Your task to perform on an android device: I am planning to buy denim high-waist jeans for women by Aahwan, but before that, I want to know about it, so view all the details of denim jeans by Aahwan for me on the Amazon app.
Image 0: 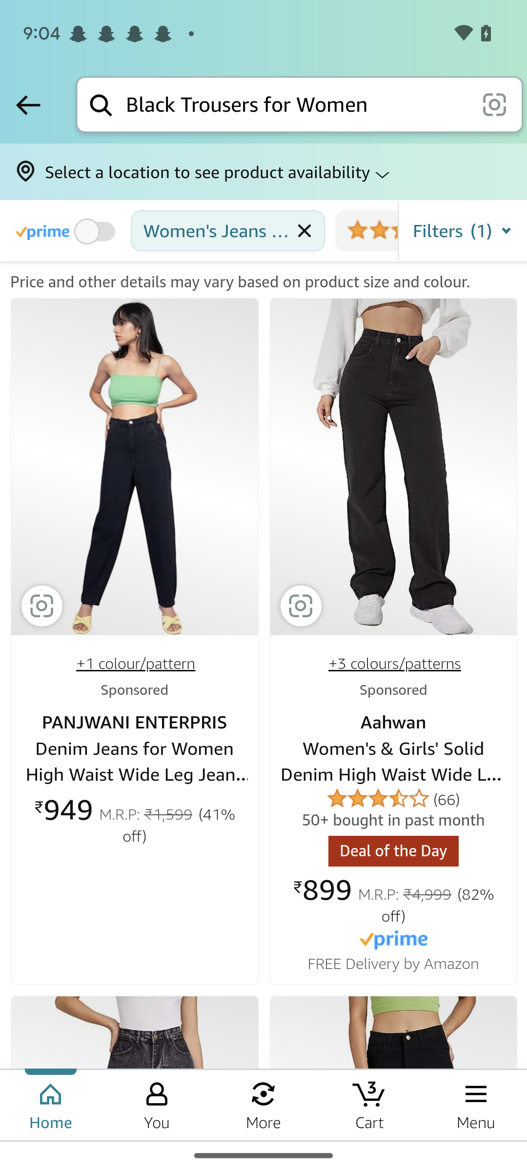
click on the image on the right side in the first row.
Step 0: click (393, 466)
Image 1: 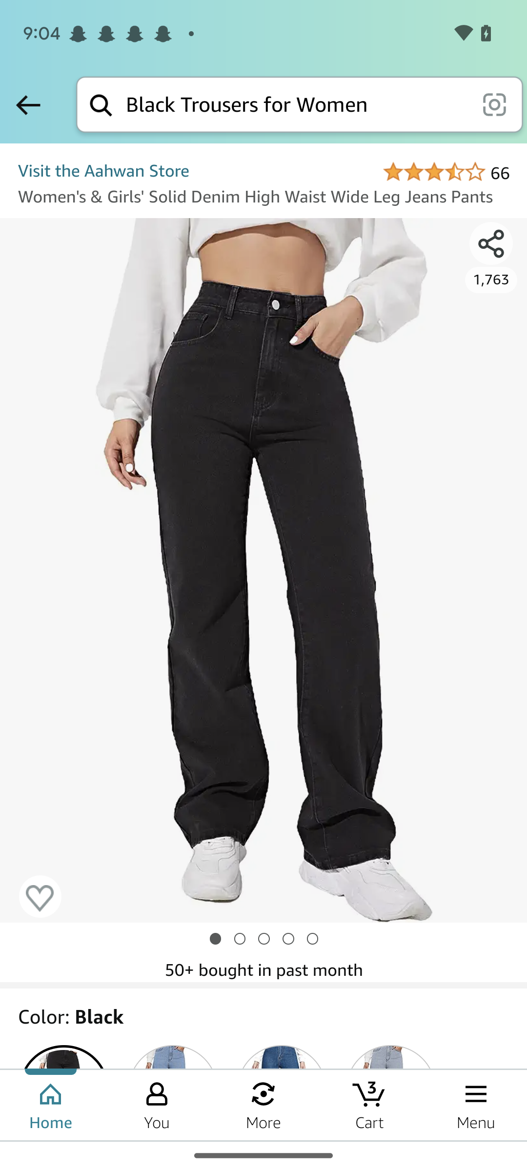
scroll up to view the  details.
Step 1: scroll down
Image 2: 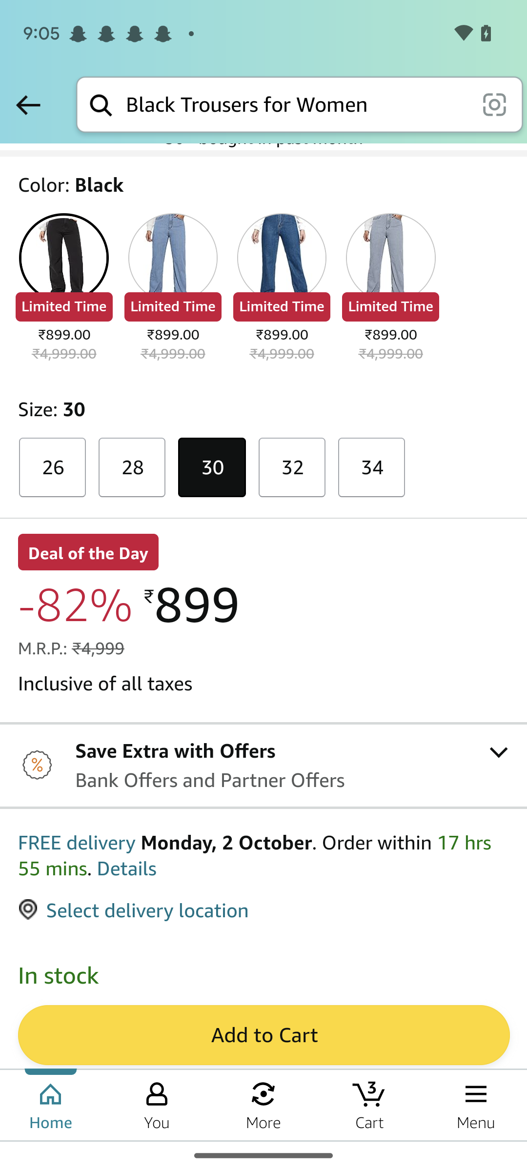
scroll up to view the  details.
Step 2: scroll down
Image 3: 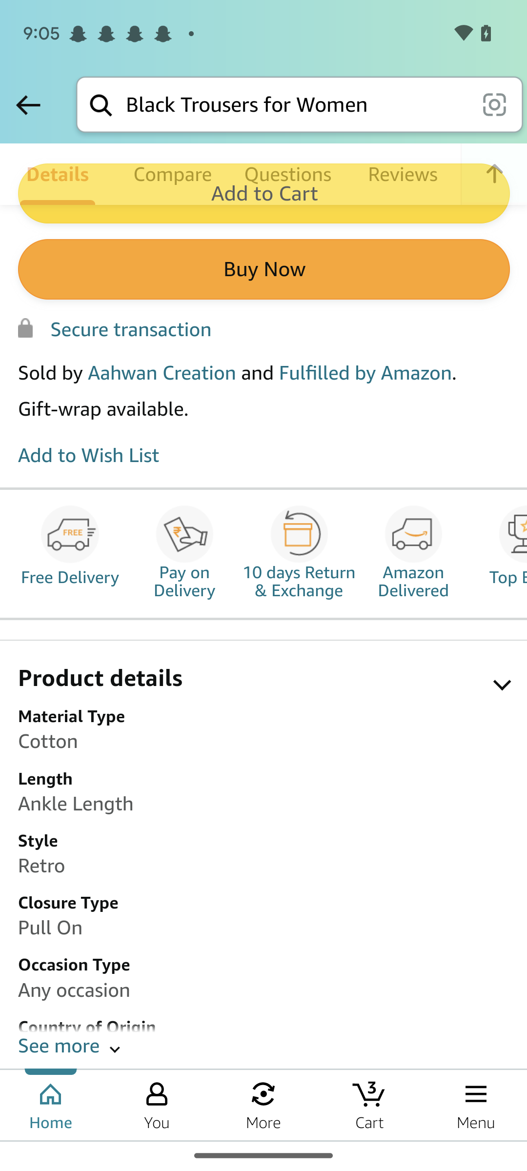
Click on the downside arrow on the right side of the tab  "product details".
Step 3: click (273, 684)
Image 4: 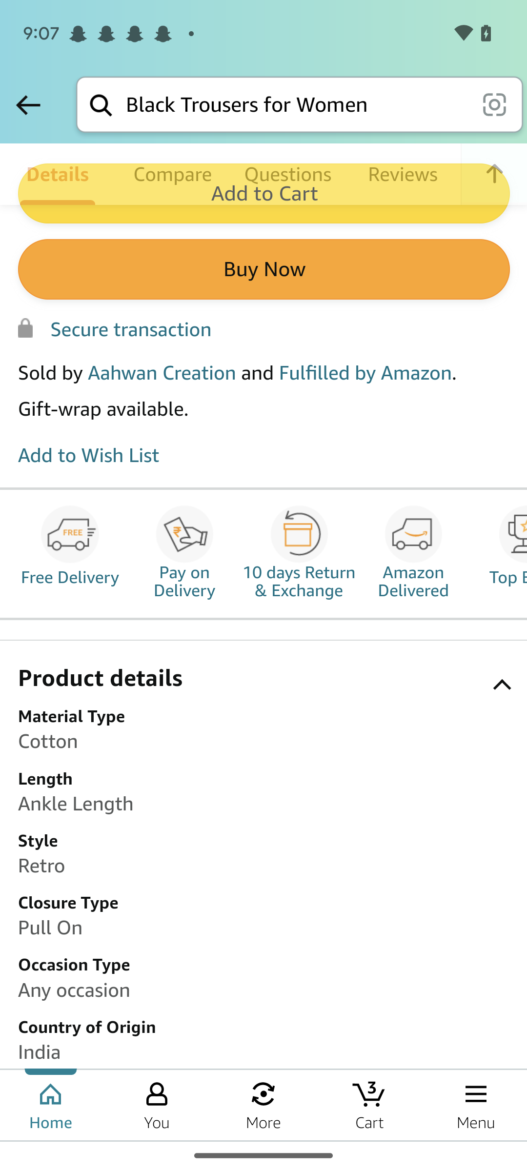
Scroll up
Step 4: scroll down
Image 5: 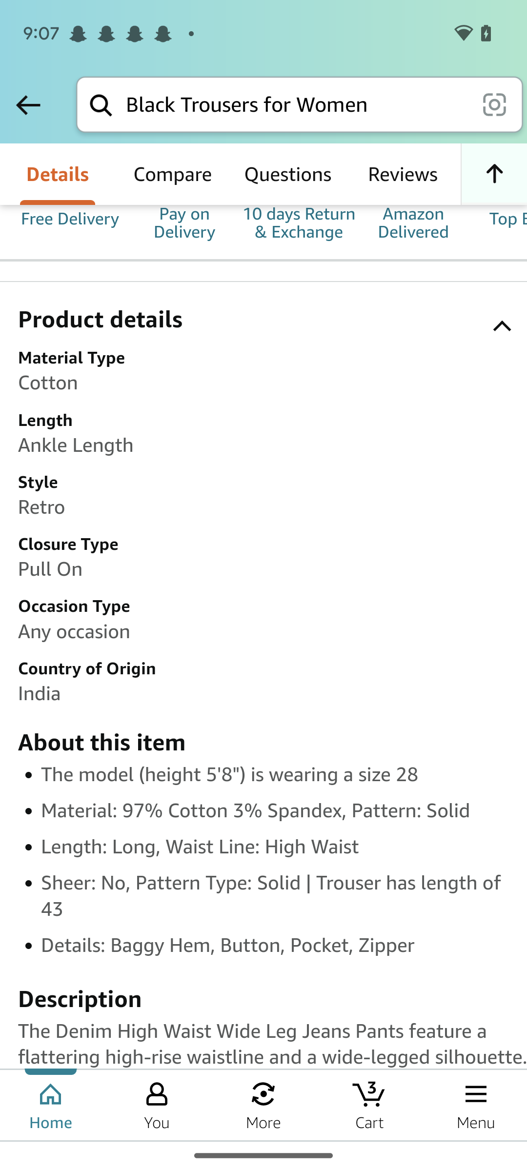
Scroll up
Step 5: scroll down